Your task to perform on an android device: I have an official trip to Brussels, Belgium, planned. Use the GVB app, locate a single passenger bus from Antwerp to Brussels, Belgium, on November 20.
Image 0: 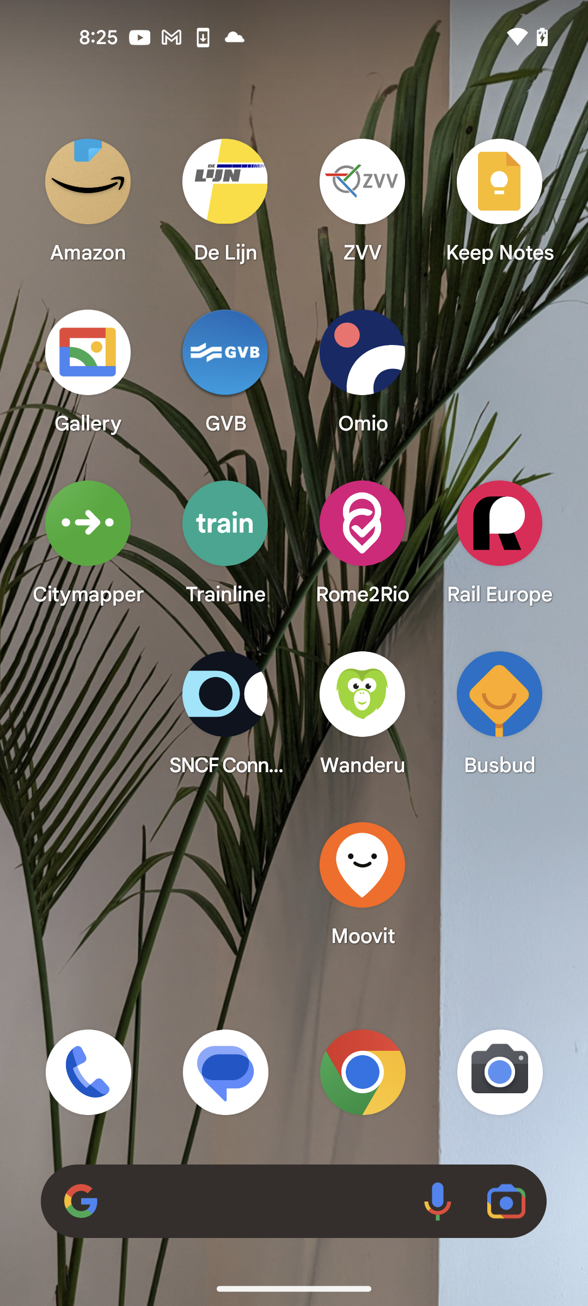
Open the GVB app
Step 0: open app "GVB"
Image 1: 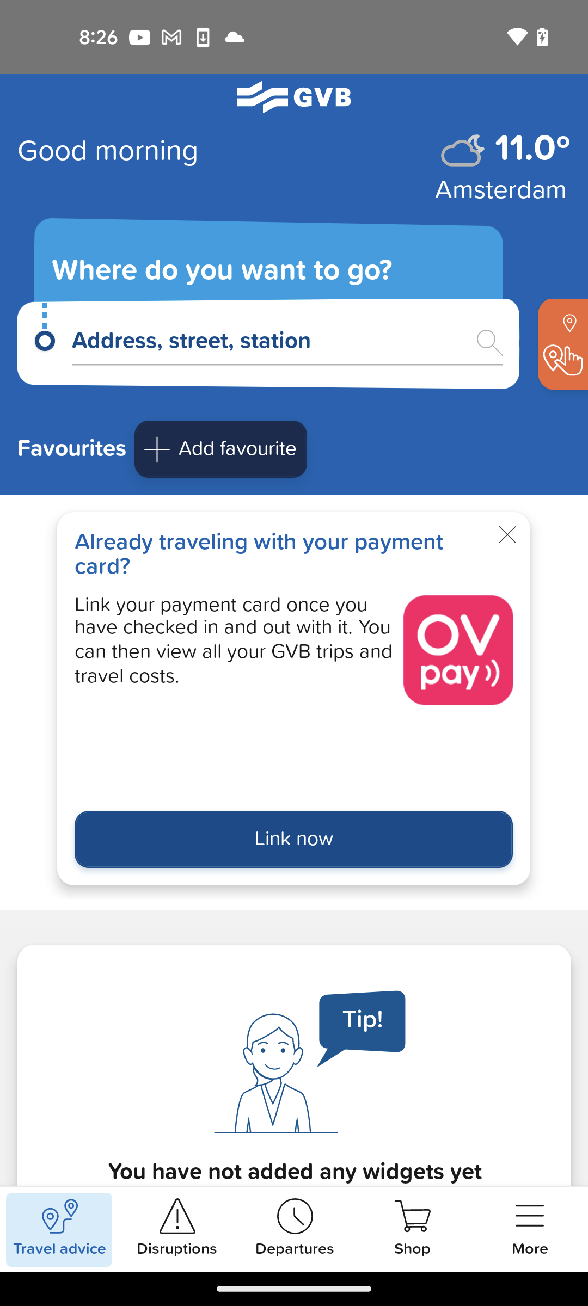
Tap on the destination search bar
Step 1: click (270, 343)
Image 2: 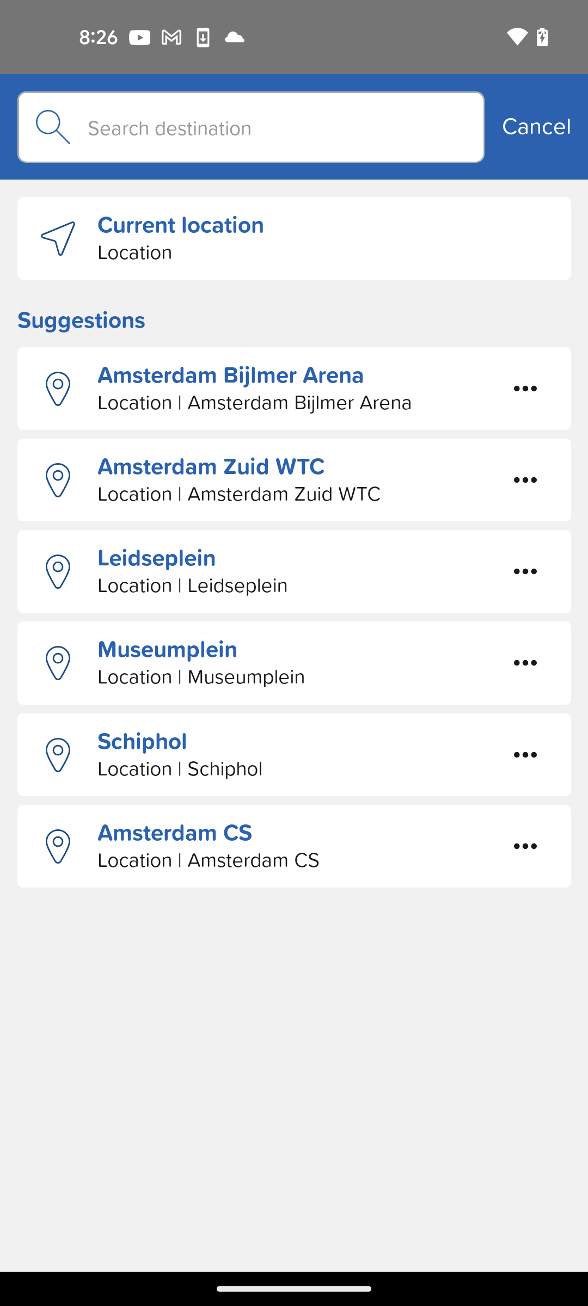
Search the destination to brussels
Step 2: type "brussels"
Image 3: 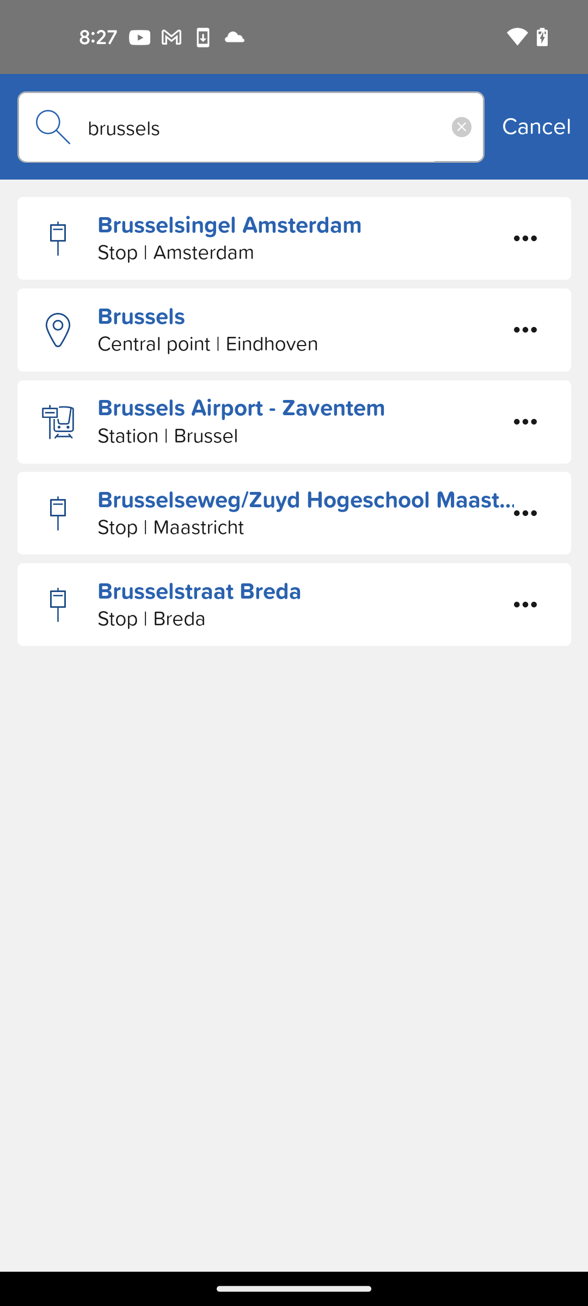
Select the third search result
Step 3: click (305, 411)
Image 4: 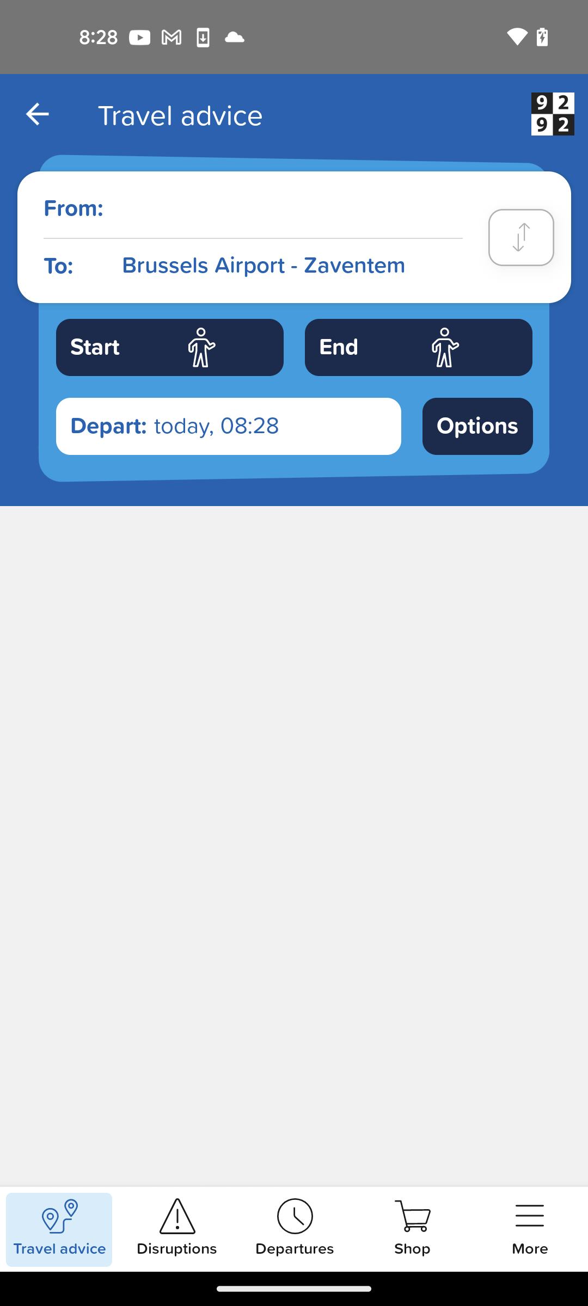
Tap on the departure search bar
Step 4: click (253, 208)
Image 6: 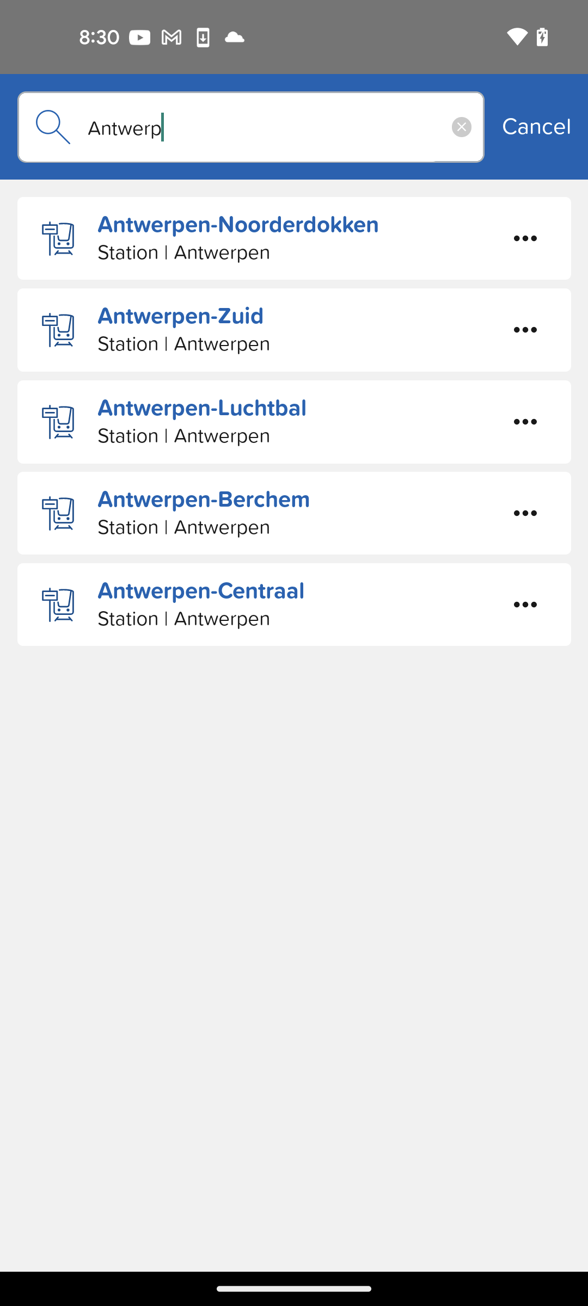
Select the first search result
Step 6: click (305, 229)
Image 7: 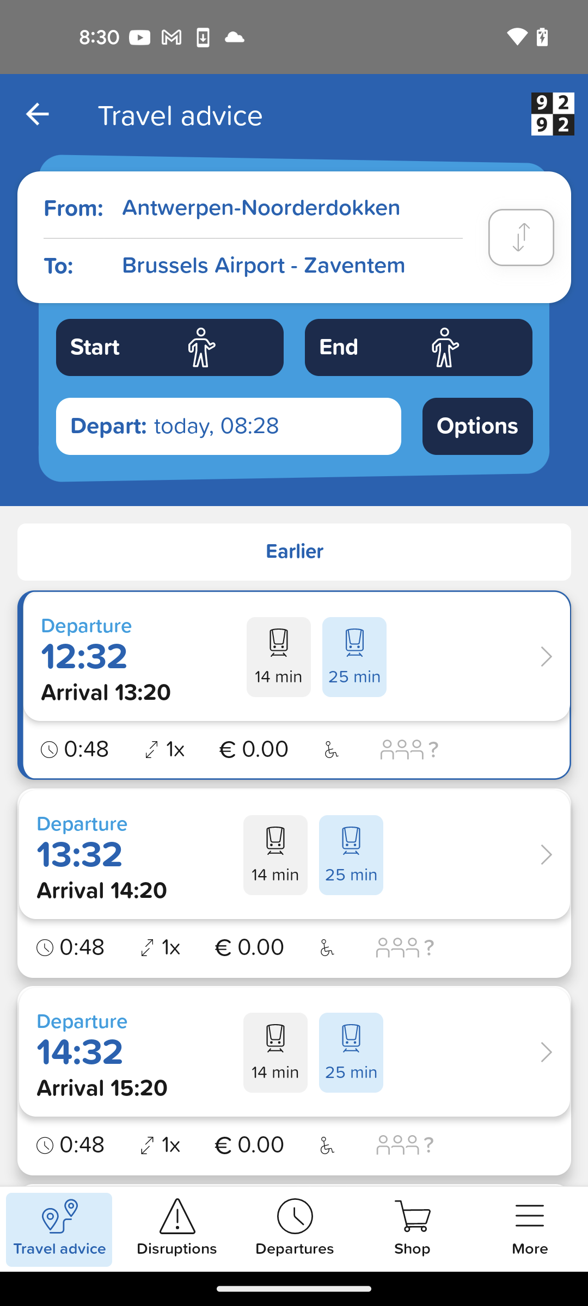
Tap on the departure date section
Step 7: click (216, 427)
Image 8: 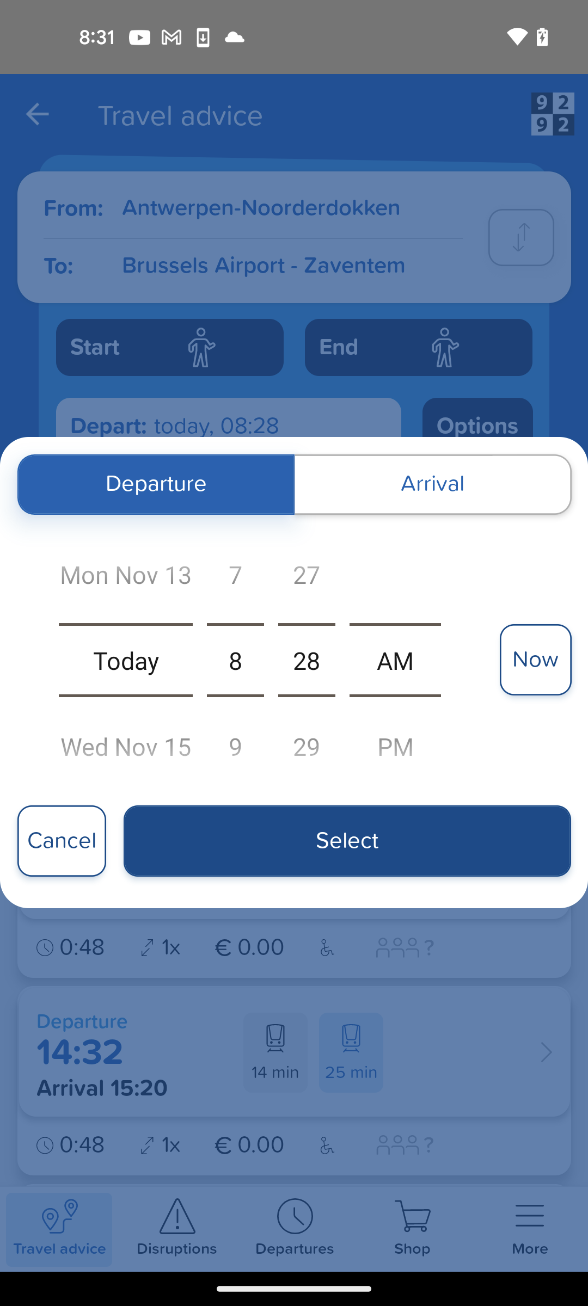
Swipe up for twenty November
Step 8: scroll down
Image 9: 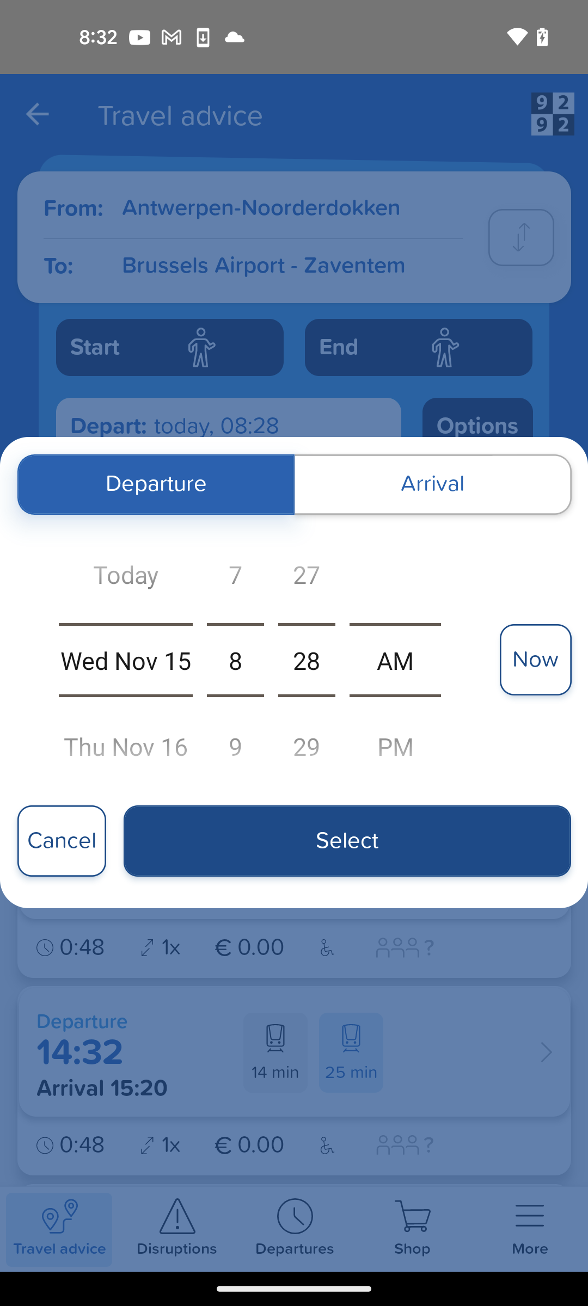
Swipe up for twenty November
Step 9: scroll down
Image 10: 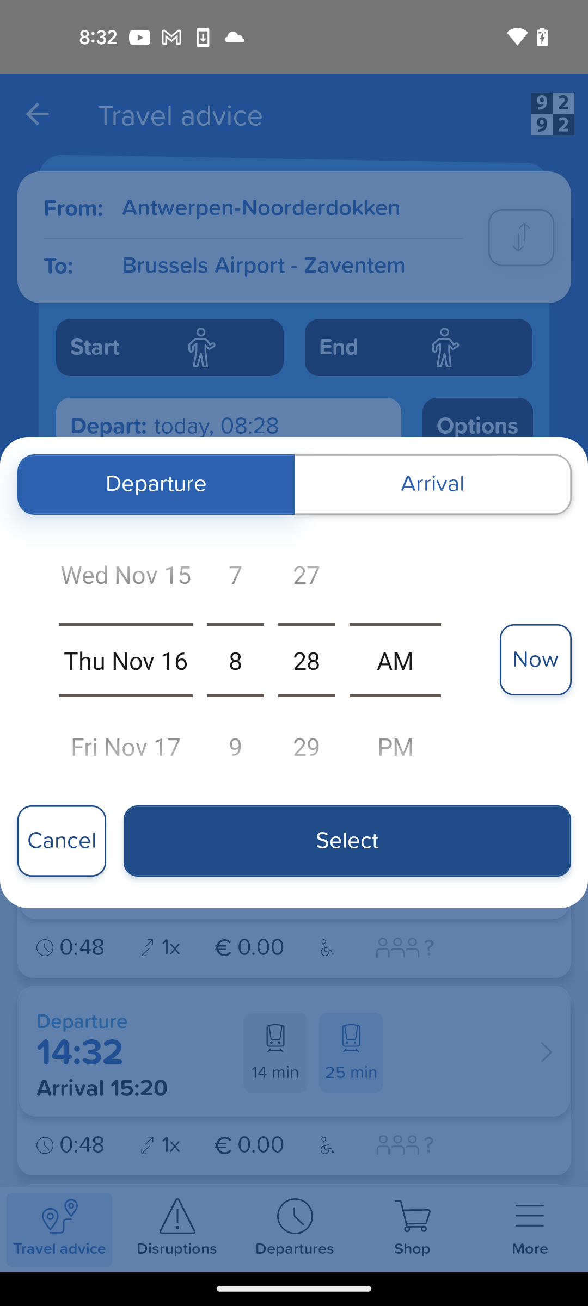
Swipe up for twenty November
Step 10: scroll down
Image 11: 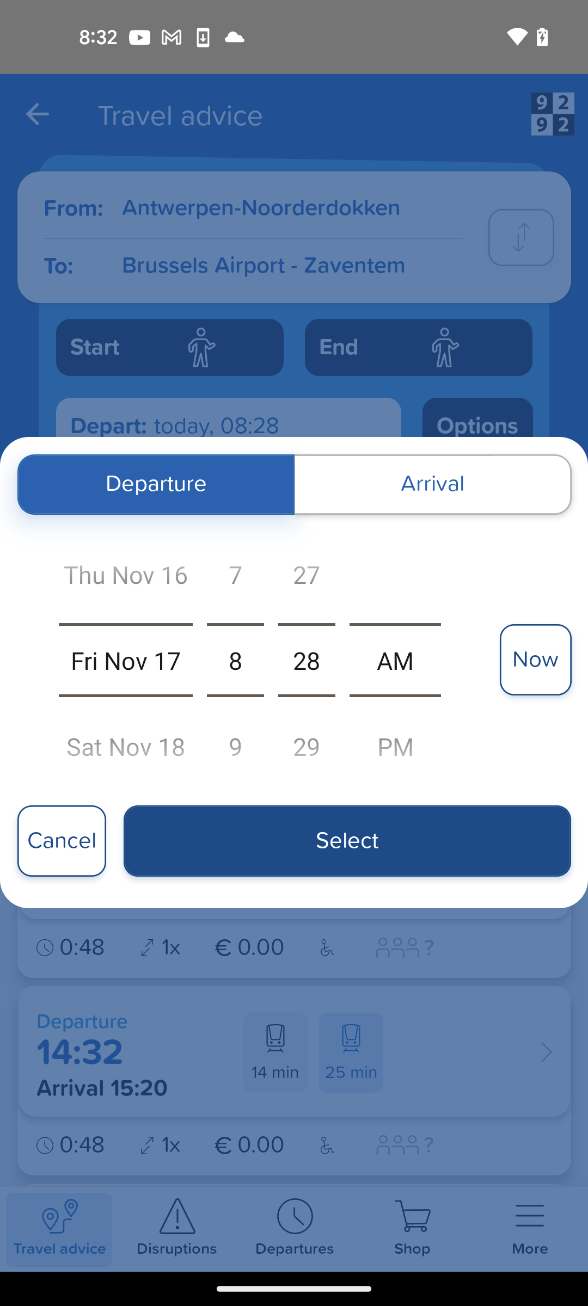
Swipe up for twenty November
Step 11: scroll down
Image 12: 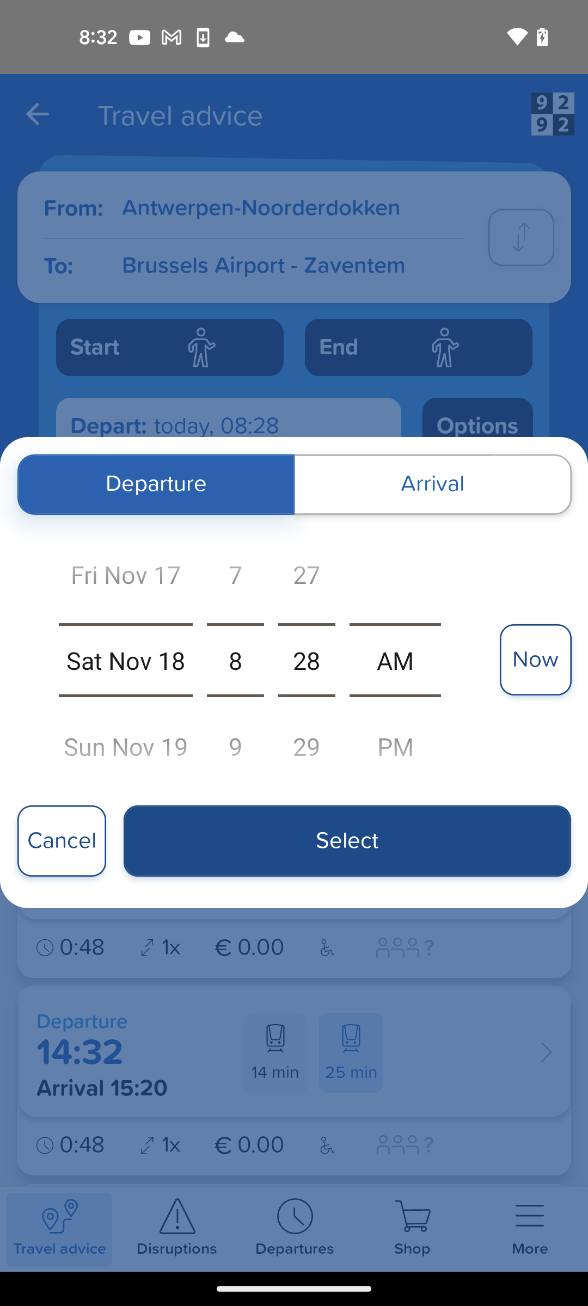
Swipe up for twenty November
Step 12: scroll down
Image 13: 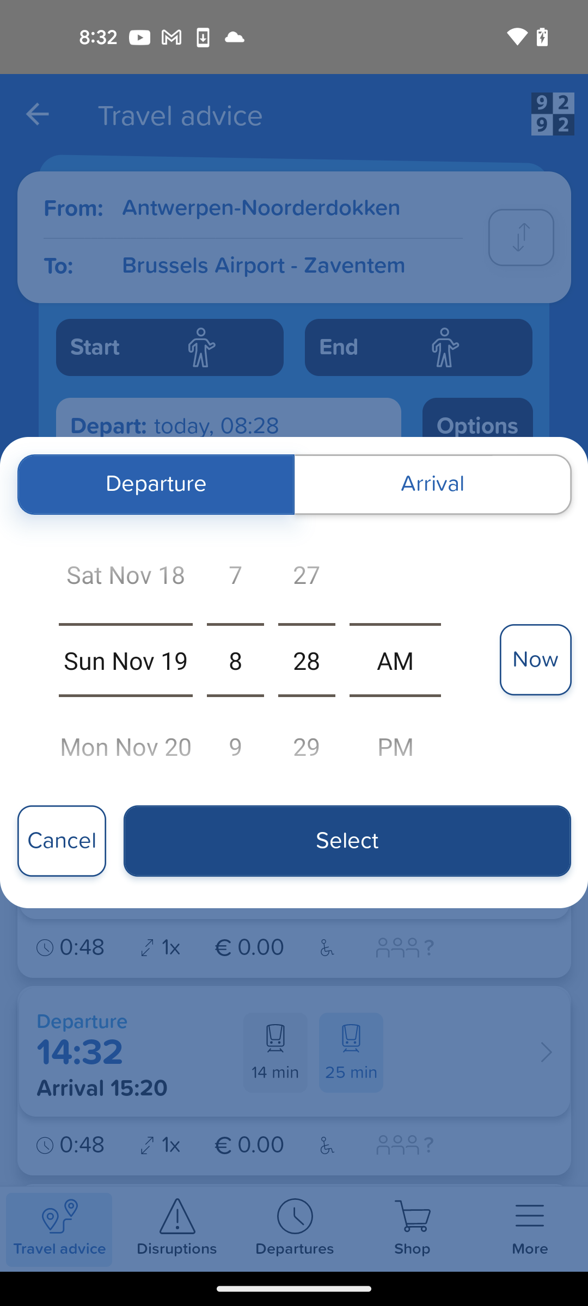
Swipe up for twenty November
Step 13: scroll down
Image 14: 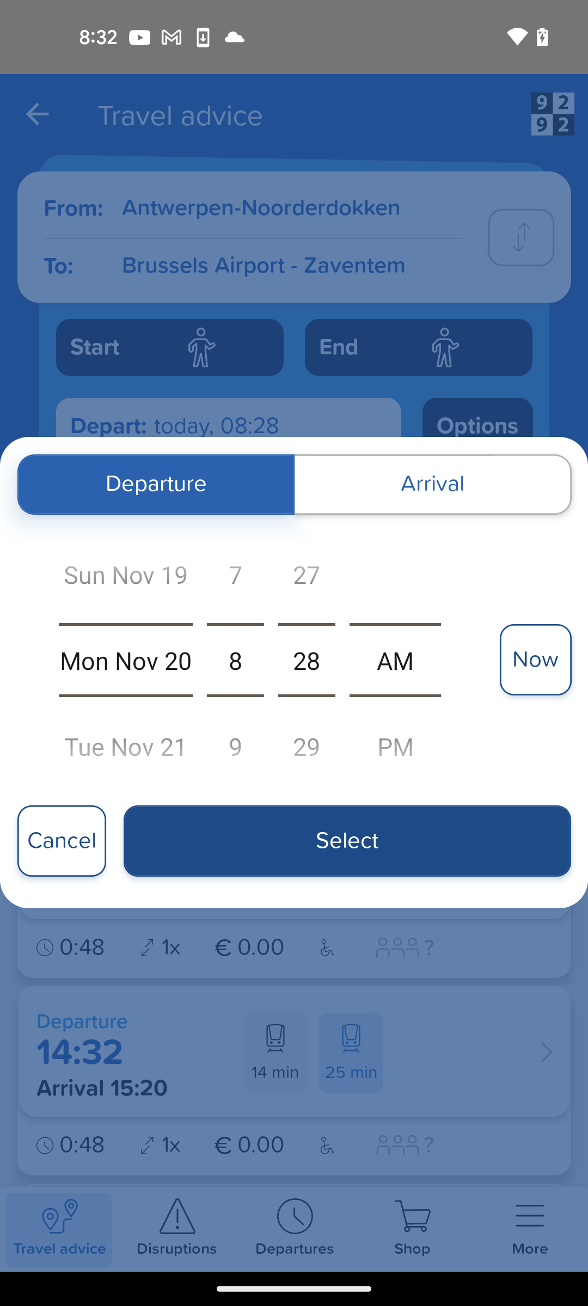
Tap on the select button
Step 14: click (347, 841)
Image 15: 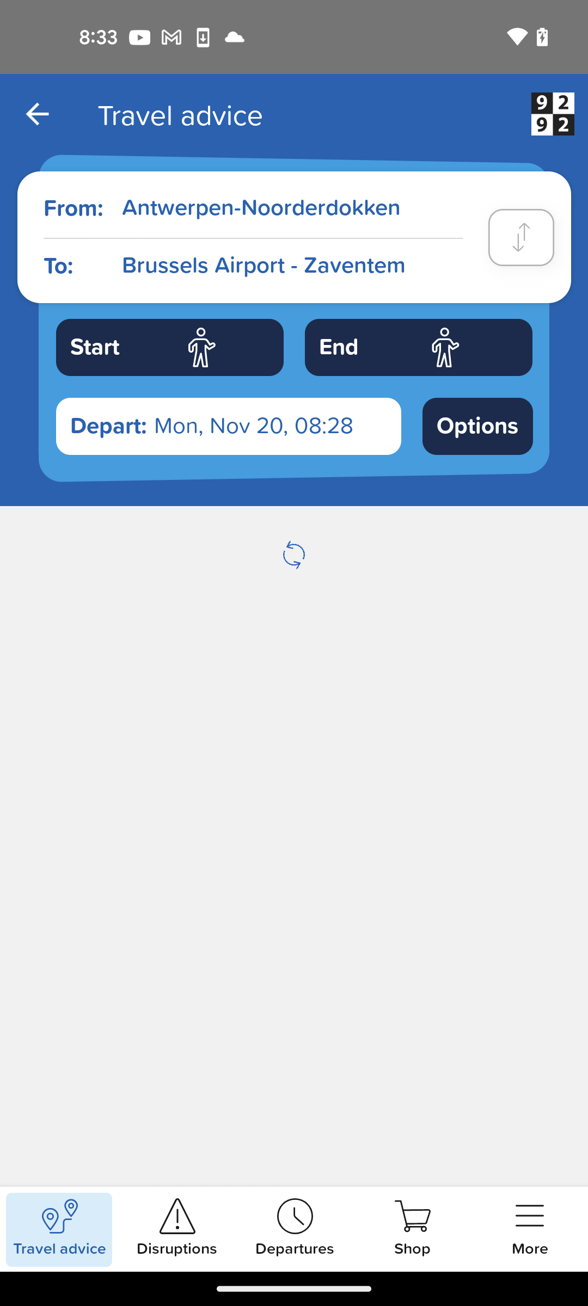
Tap on the select button
Step 15: wait